Your task to perform on an android device: Share the file named daily routine with my friend Amelia Miller on her gmail account, amelia.miller2709@gmail.com, from the Docs app.
Image 0: 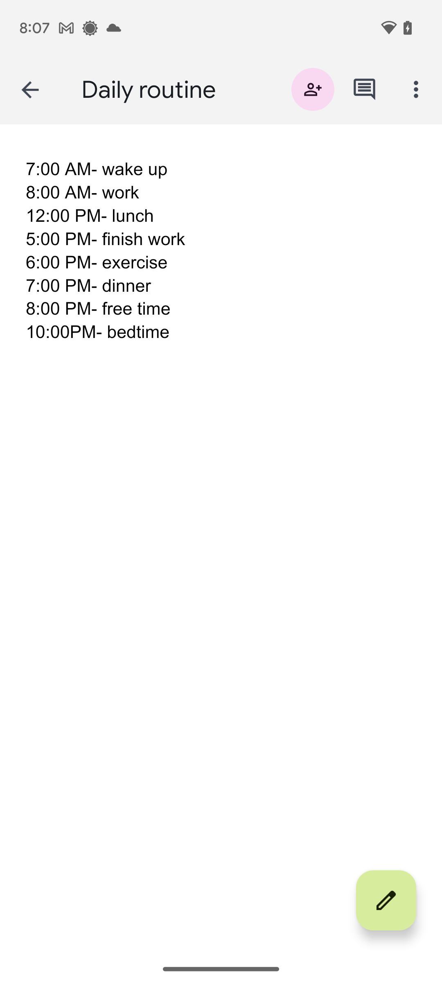
Click on the three dot icon at the top-right of the screen.
Step 0: click (416, 89)
Image 1: 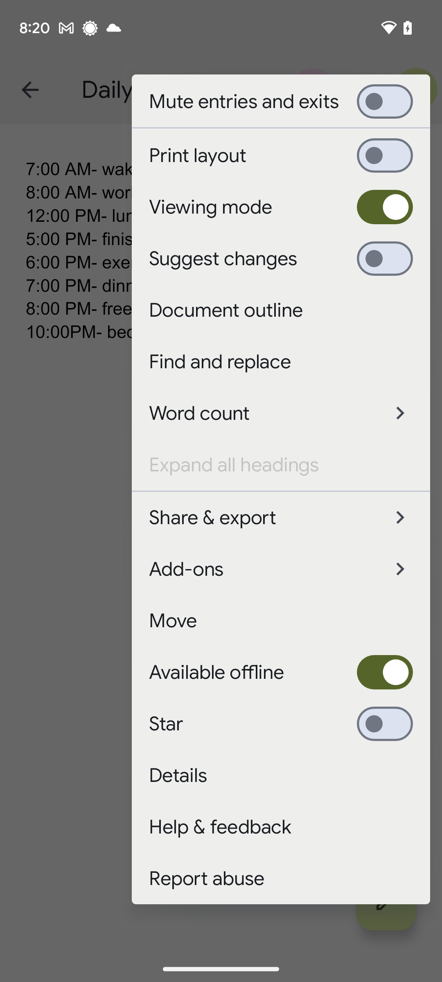
Click on the Share & export tab.
Step 1: click (259, 518)
Image 2: 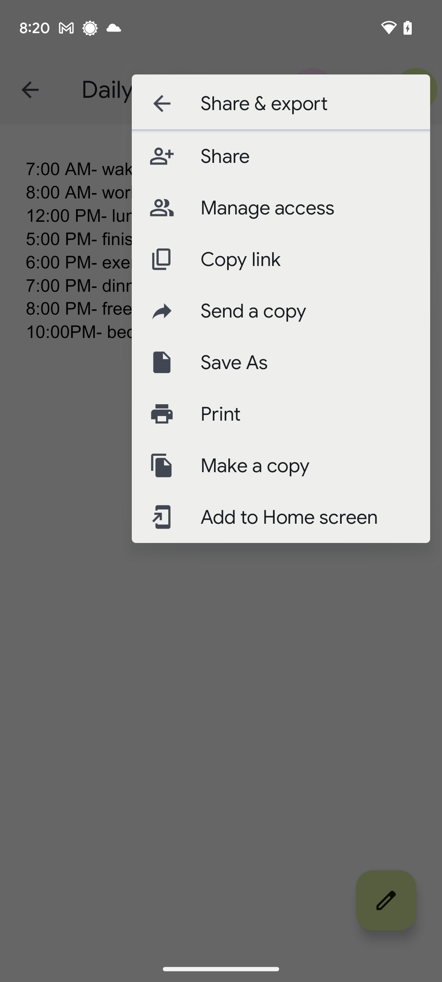
Click on the Send a copy tab.
Step 2: click (307, 311)
Image 3: 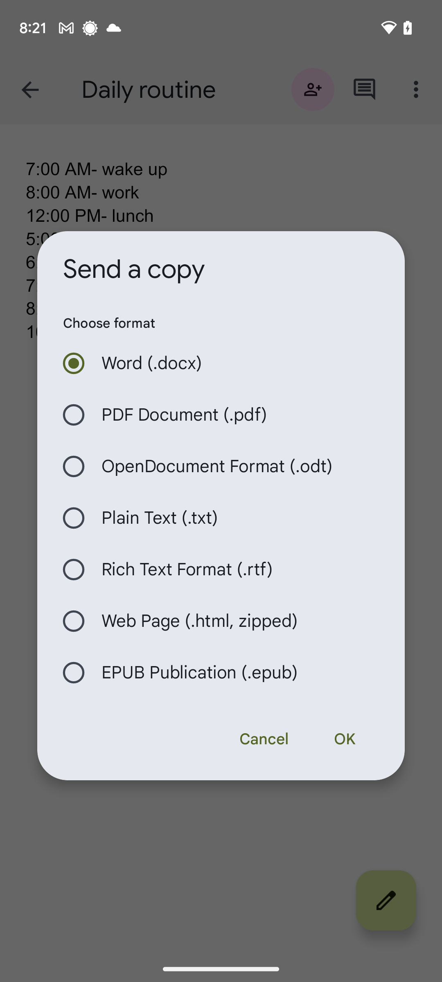
Click on OK.
Step 3: click (344, 739)
Image 4: 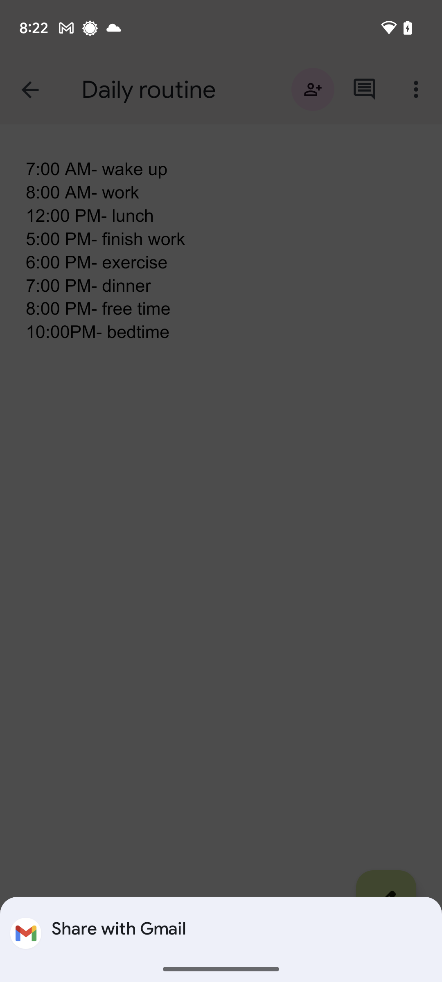
Click on OK.
Step 4: wait
Image 5: 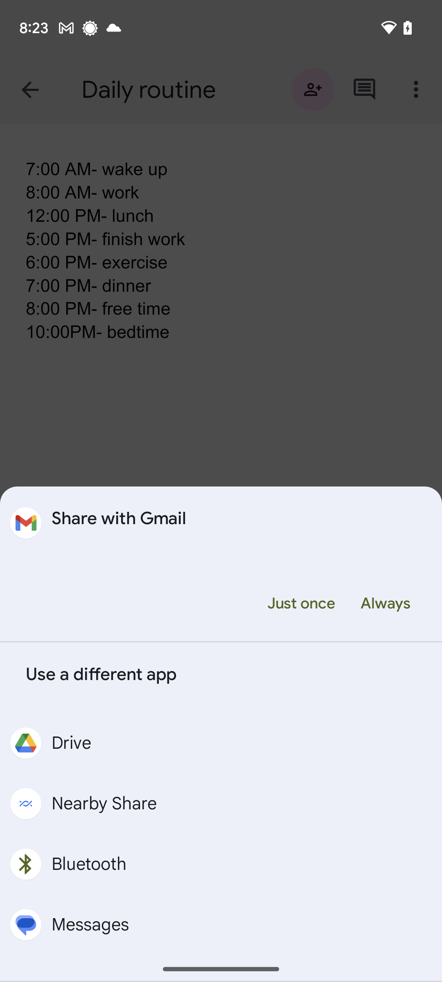
Click on the just once icon.
Step 5: click (300, 603)
Image 6: 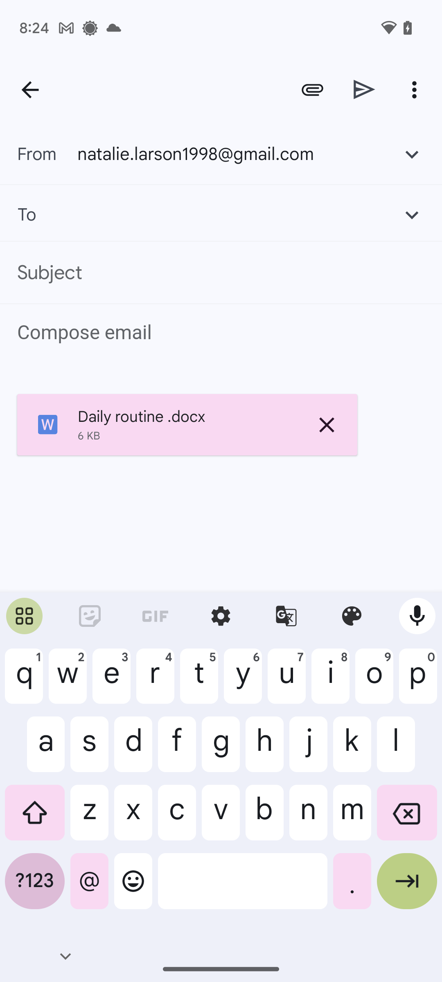
Type in the email address : amelia.miller2709@gmail.com.
Step 6: type "amelia.miller2709@gmail.com"
Image 8: 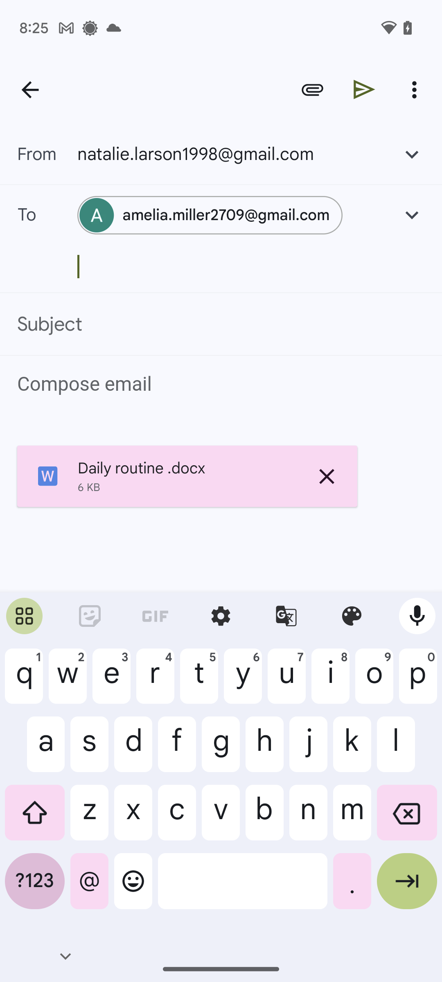
Click on the sent icon at the top of the screen.
Step 8: click (364, 89)